Your task to perform on an android device: I took a lovely photo of Bruschetta and I want to share it with my mother on Gmail at giorgio.rossi196503@gmail.com.
Image 1: 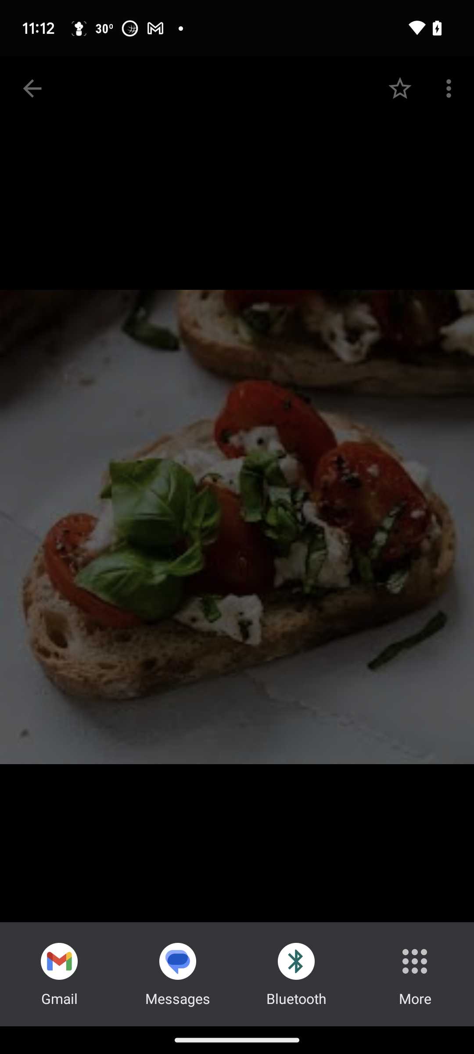
Click on the gmail option
Step 1: click (59, 971)
Image 2: 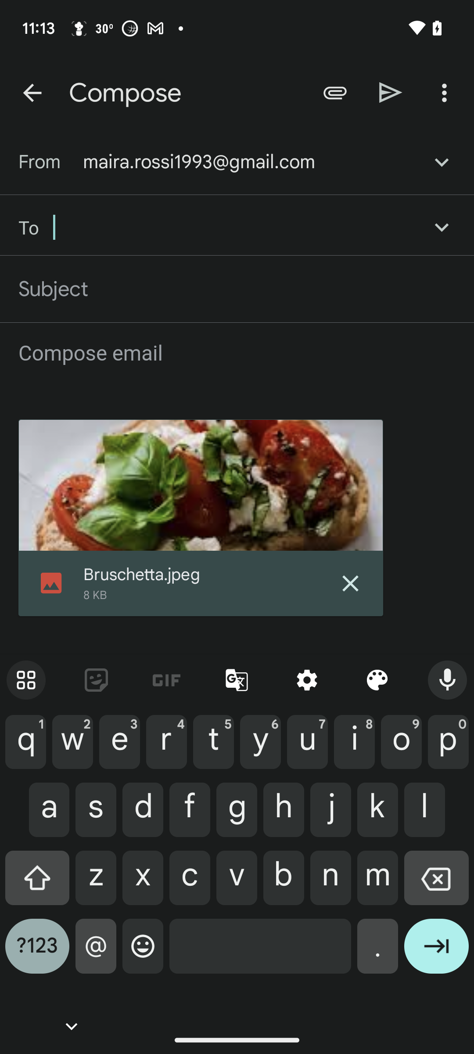
Enter the "to" email id as "giorgio.rossi196503@gmail.com"
Step 2: type "giorgio.rossi196503@gmail.com"
Image 3: 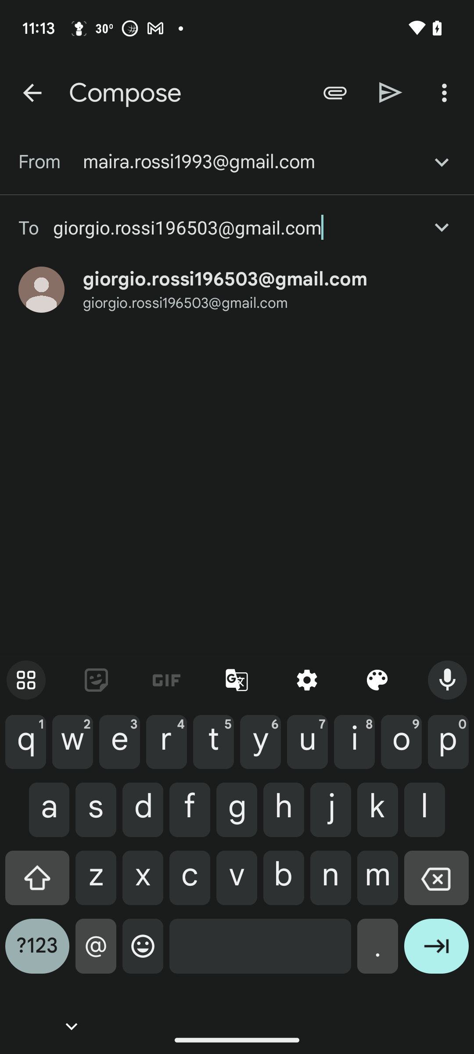
Click on the enter icon on the keyboard
Step 3: click (436, 953)
Image 4: 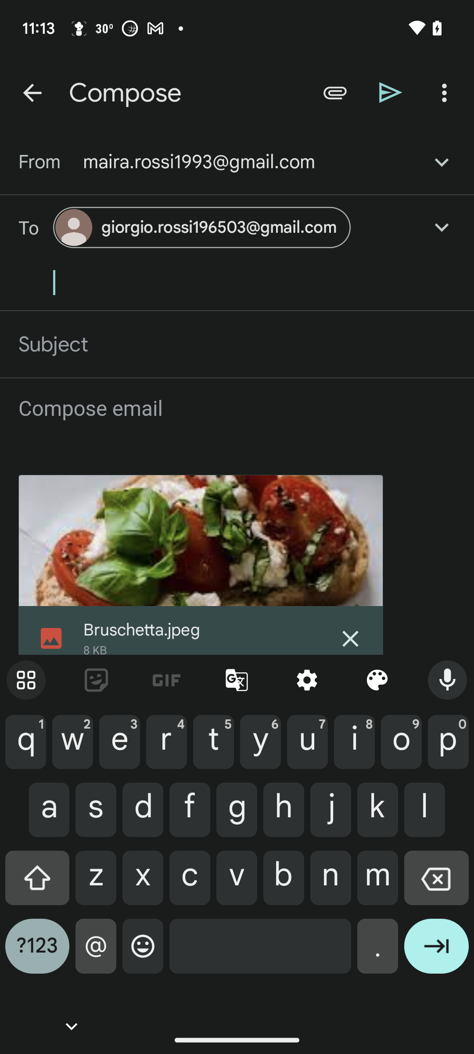
click on the send icon at the top of the screen
Step 4: click (391, 93)